Your task to perform on an android device: I want to search for Screw Drivers made by the Techno brand since I need to fix different furniture and TV stands on the IndustryBuying app.
Image 0: 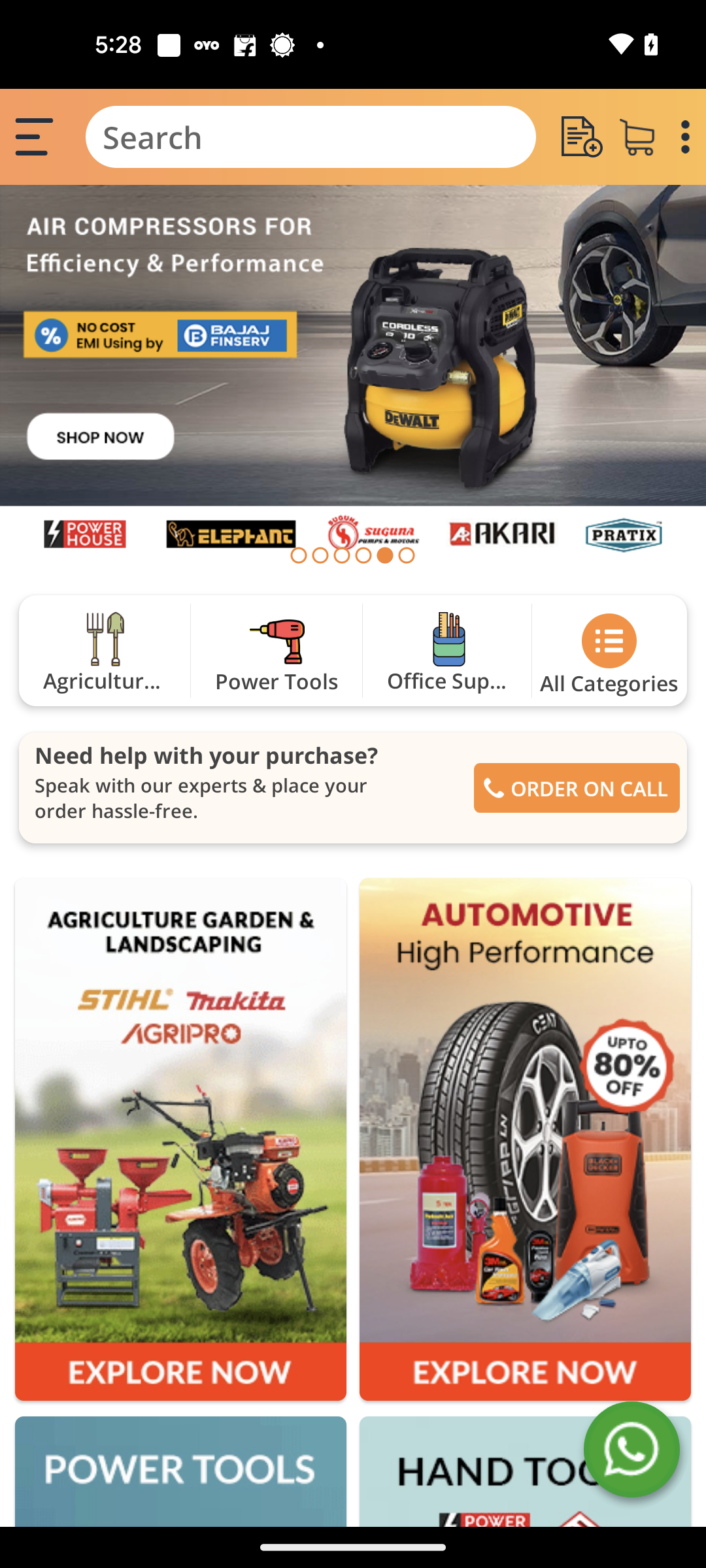
Click on the search bar
Step 0: click (311, 137)
Image 1: 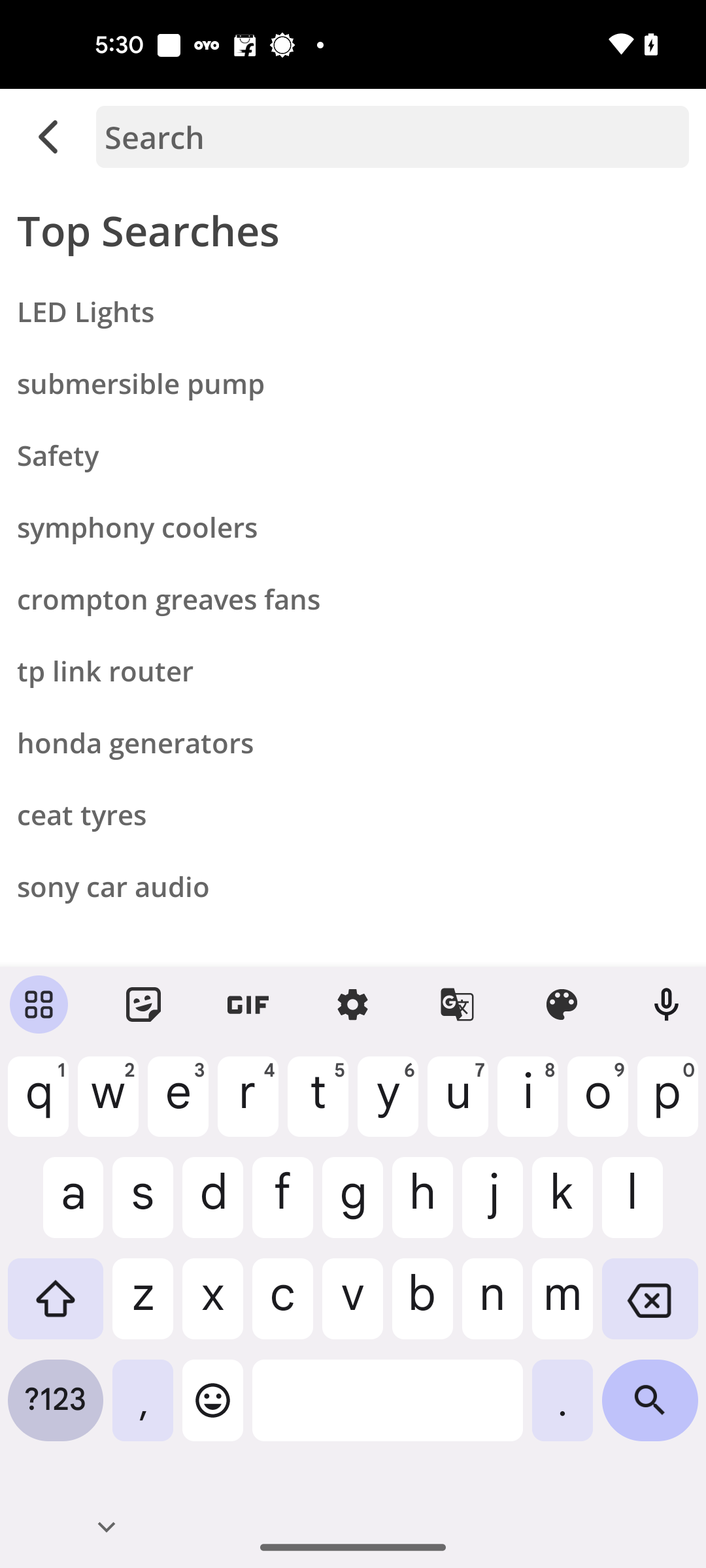
Search for Screw driver
Step 1: type "Screw driver"
Image 2: 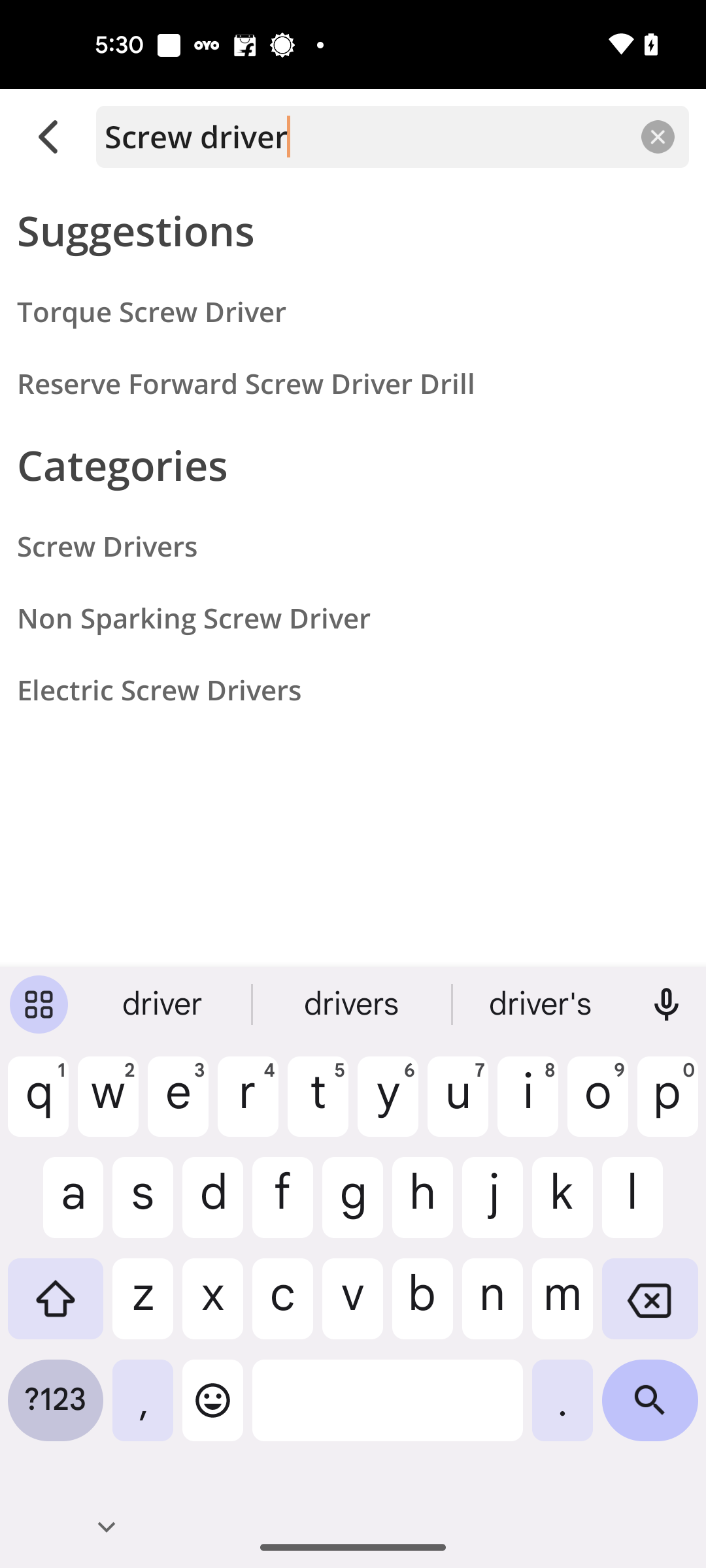
Click on the search icon at the bottom right corner of the screen
Step 2: click (650, 1410)
Image 3: 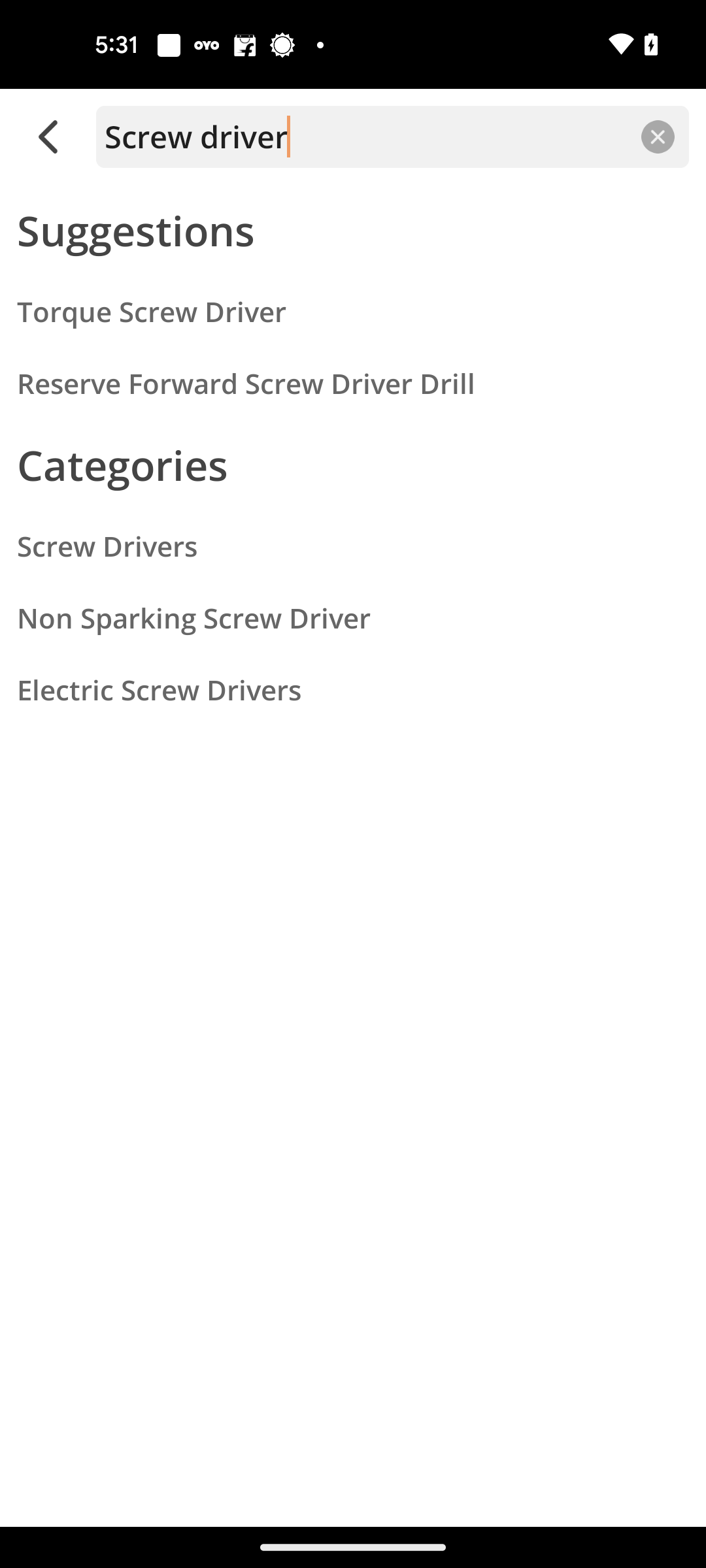
Click on the screw drivers option
Step 3: click (353, 546)
Image 4: 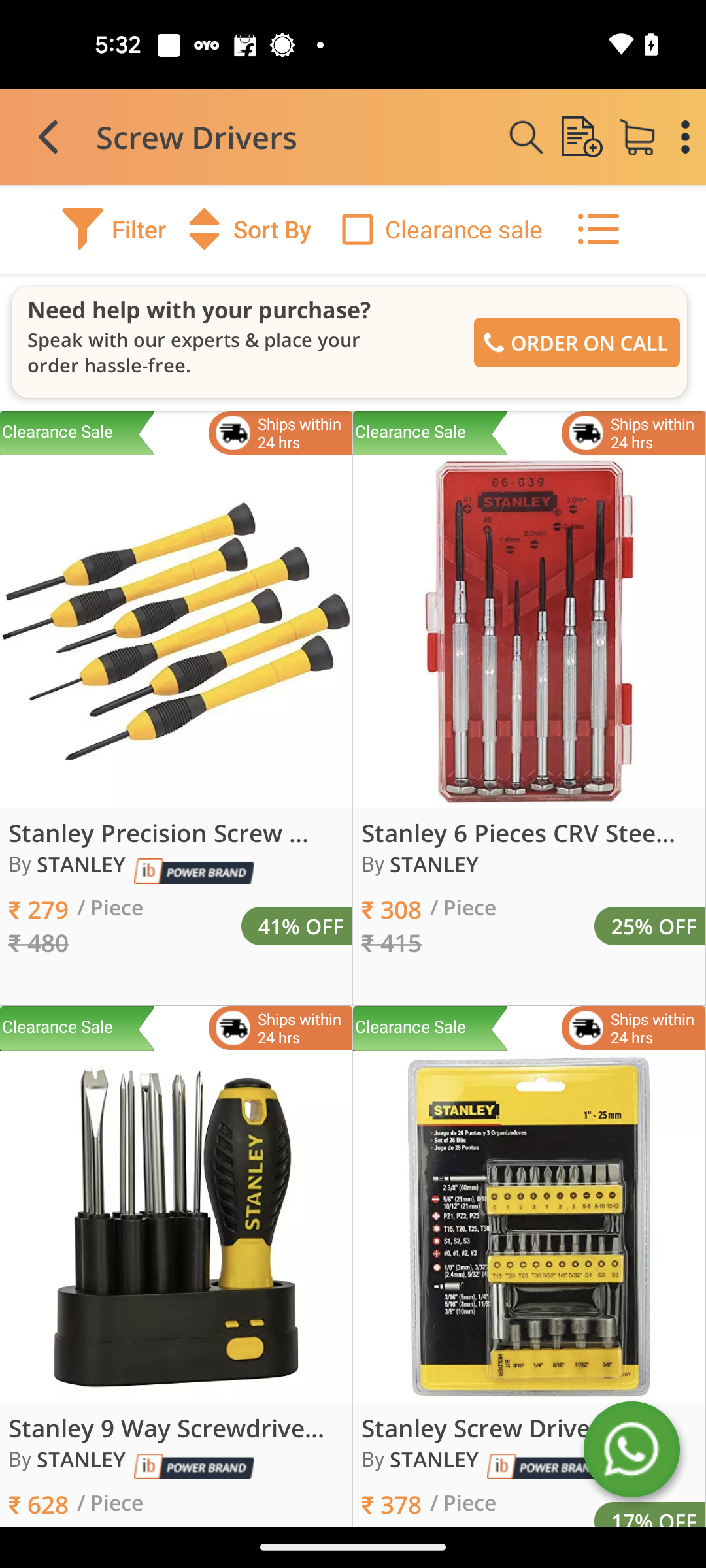
Click on the Filter icon
Step 4: click (114, 229)
Image 5: 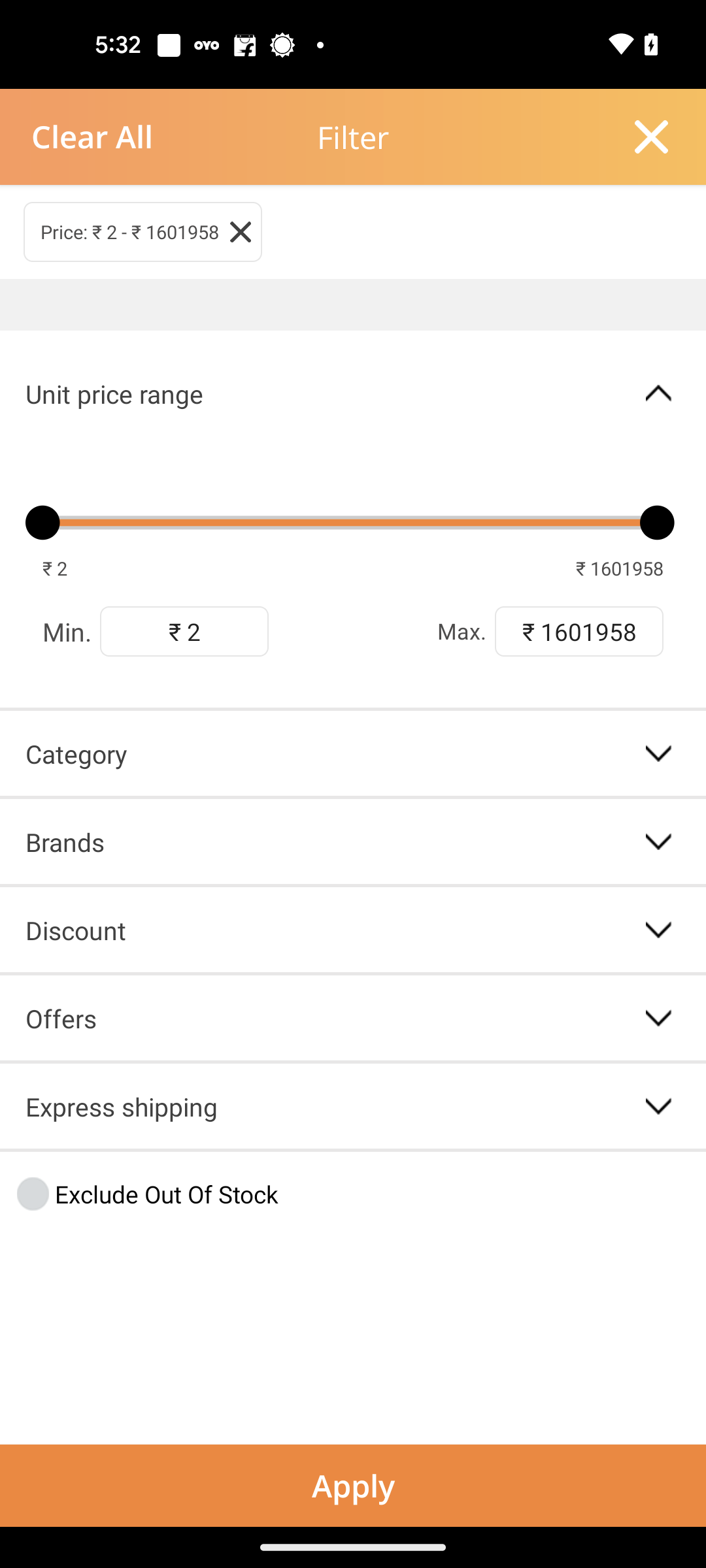
Click on the Drop-Down icon in front of the brands option
Step 5: click (652, 840)
Image 6: 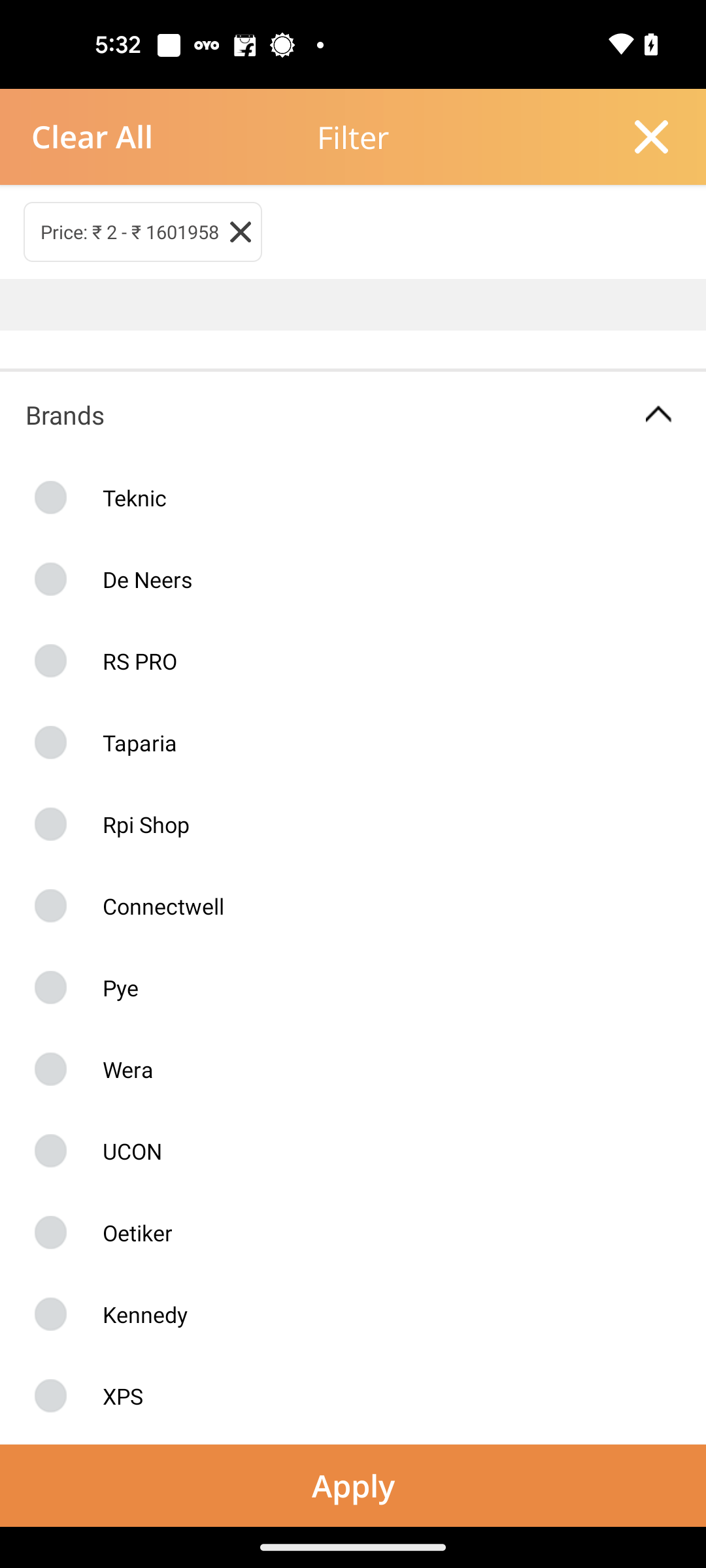
Swipe up to view Techno brand
Step 6: scroll down
Image 7: 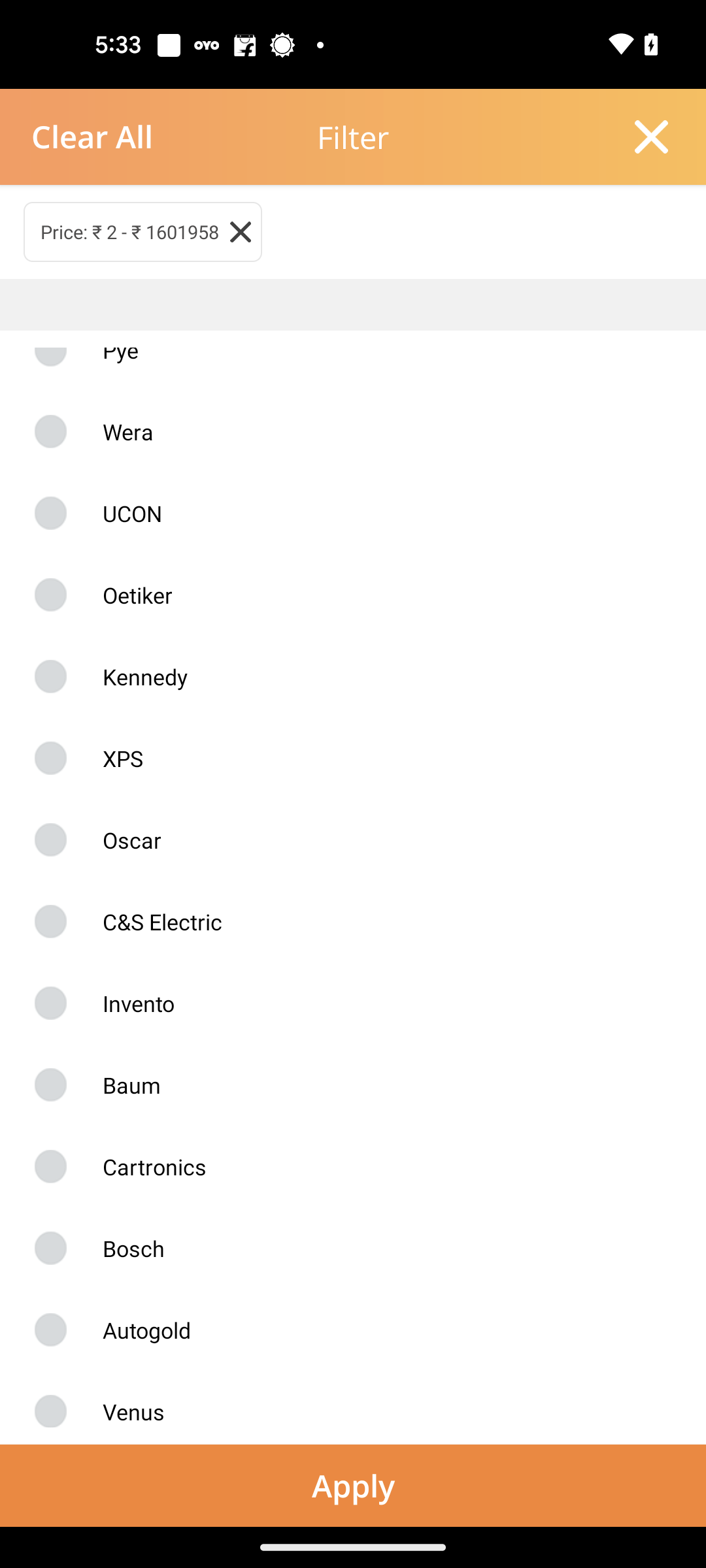
Swipe up to view Techno brand
Step 7: scroll down
Image 8: 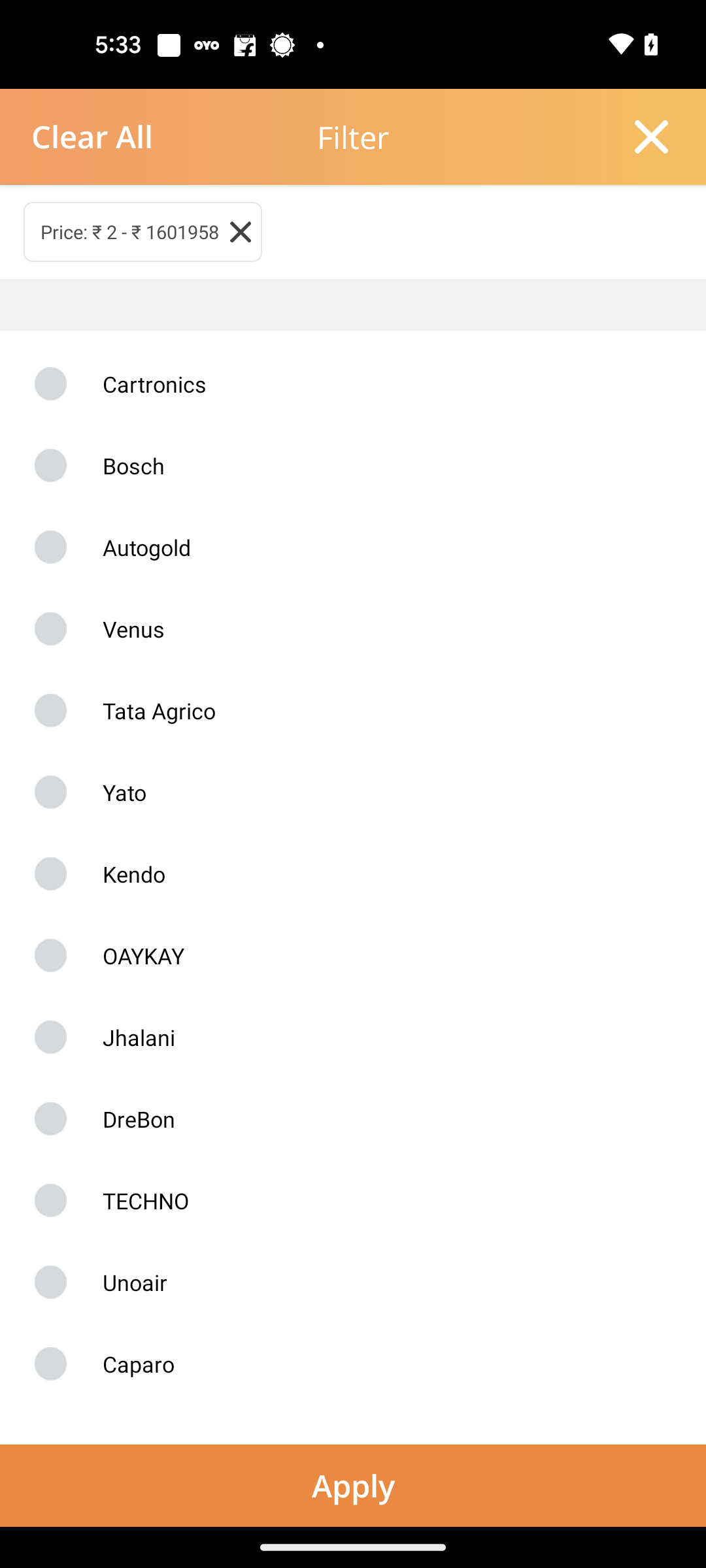
Select the Techno brand
Step 8: click (111, 1200)
Image 9: 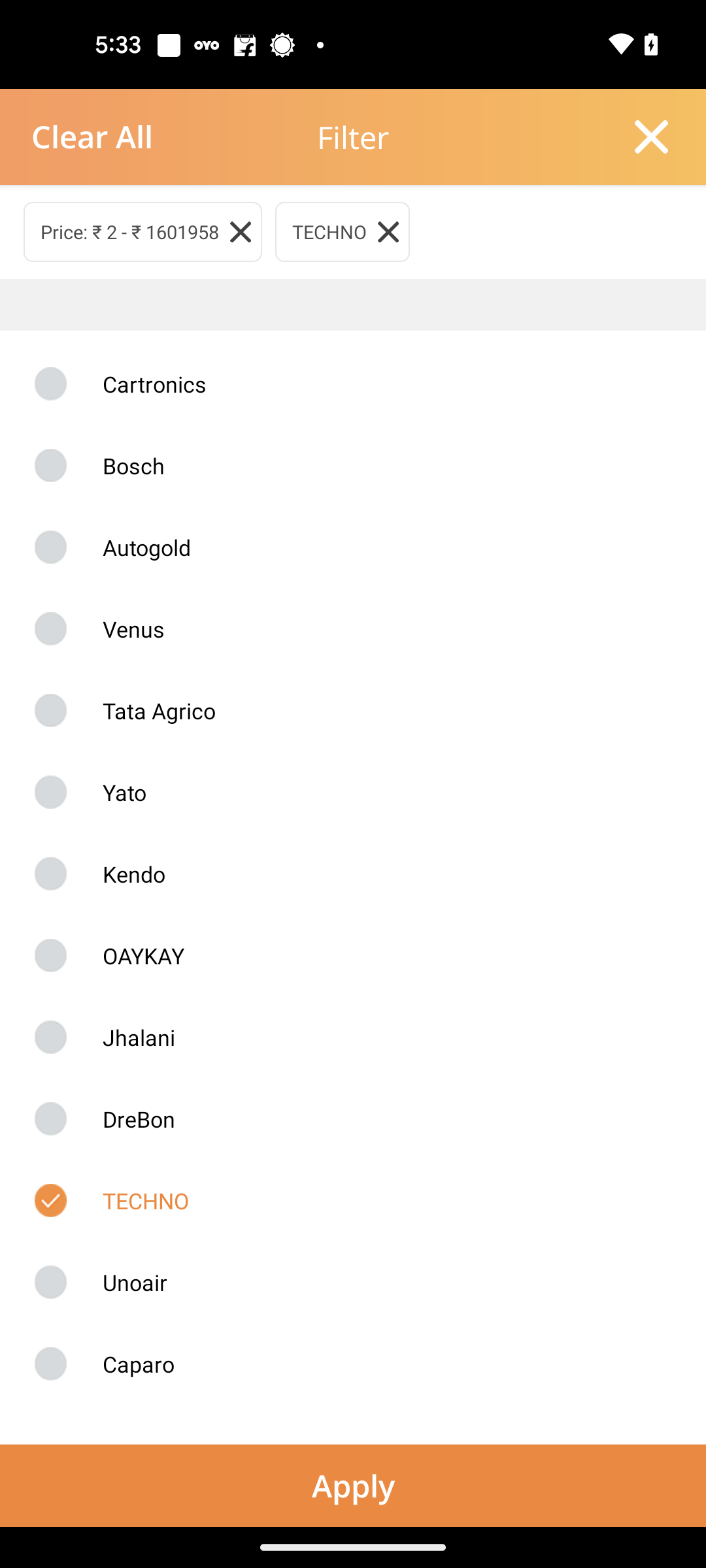
Click on the apply button
Step 9: click (353, 1485)